Your task to perform on an android device: I'm tired of the outdated looks, so it's time to switch. Use the Amazon app's Special Features filter to find the lightweight shoes.
Image 0: 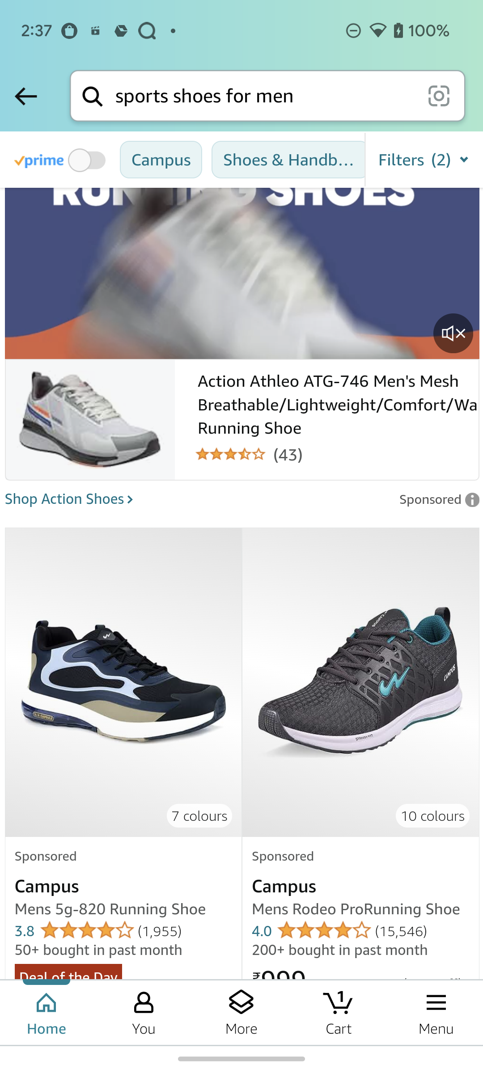
Click on the Filters option at the top right corner of the screen
Step 0: click (424, 160)
Image 1: 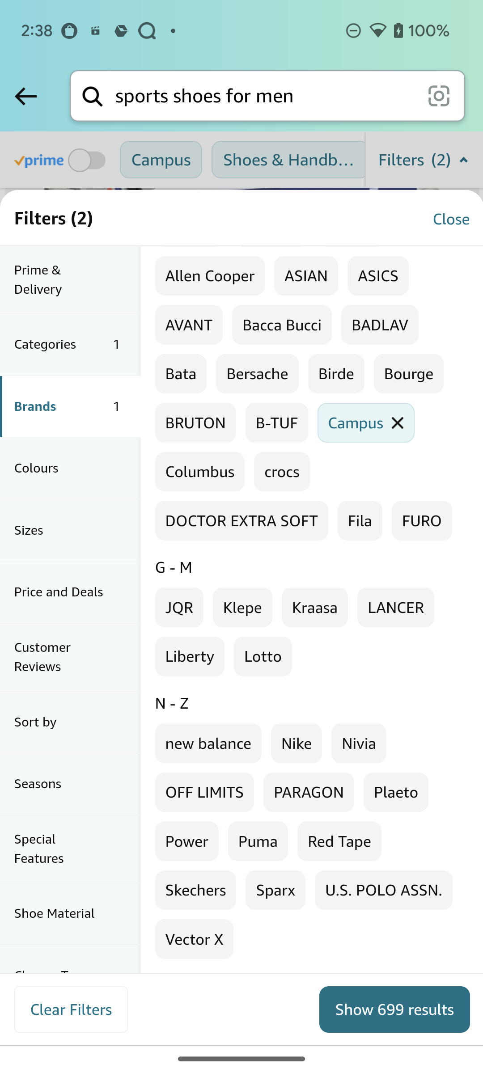
Click on the Special features filter section
Step 1: click (70, 848)
Image 2: 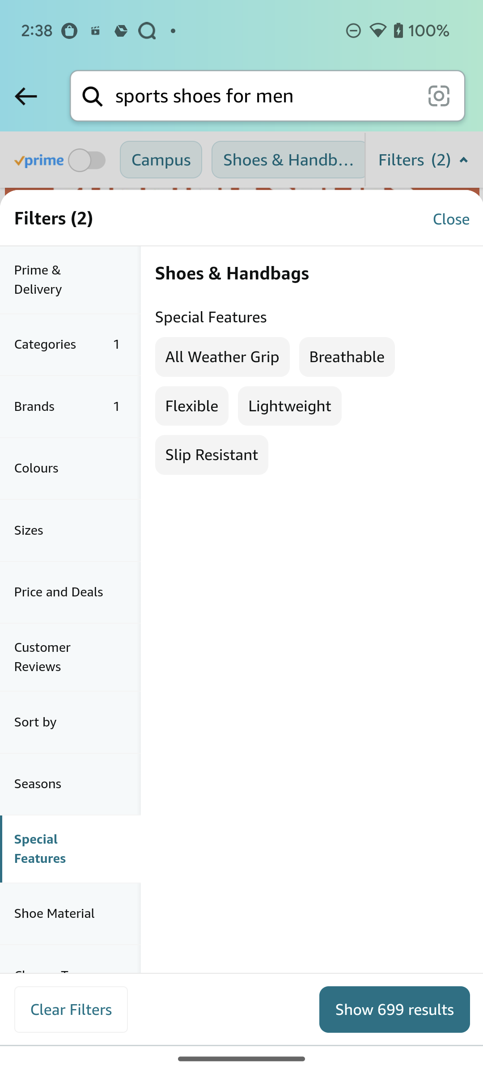
select Lightweight special feature filter
Step 2: click (289, 405)
Image 3: 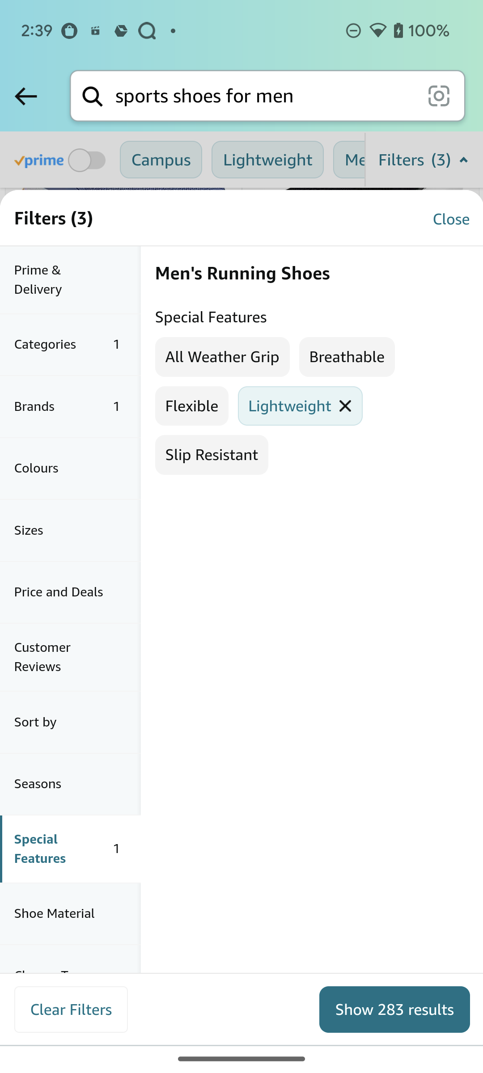
Click on Show 283 results at the bottom right corner of the screen
Step 3: click (395, 1008)